Your task to perform on an android device: I want to hear the song that I have recorded, so play the song audio for me at 1.25X speed on the Easy Voice Recorder app.
Image 0: 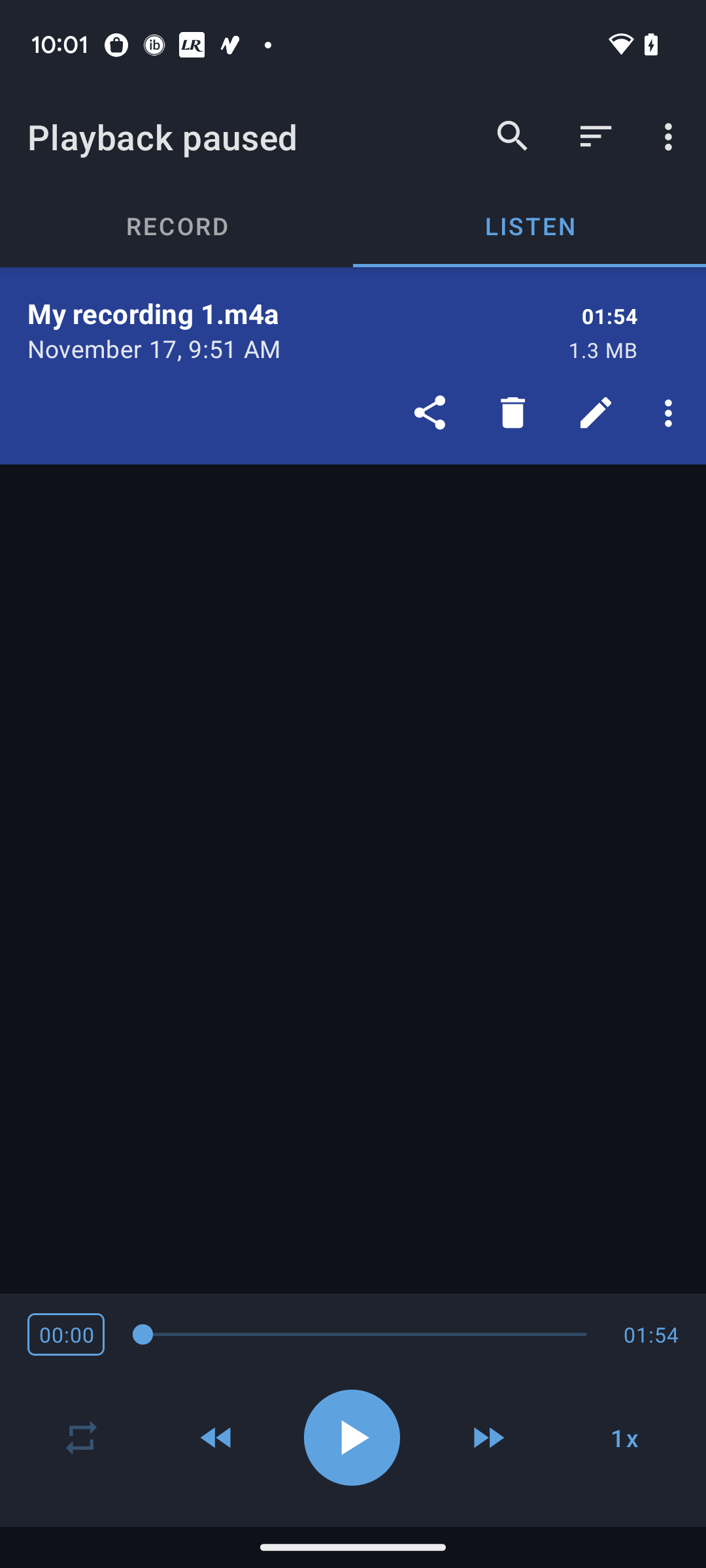
Click on the speed icon at the bottom right corner of the screen.
Step 0: click (624, 1437)
Image 1: 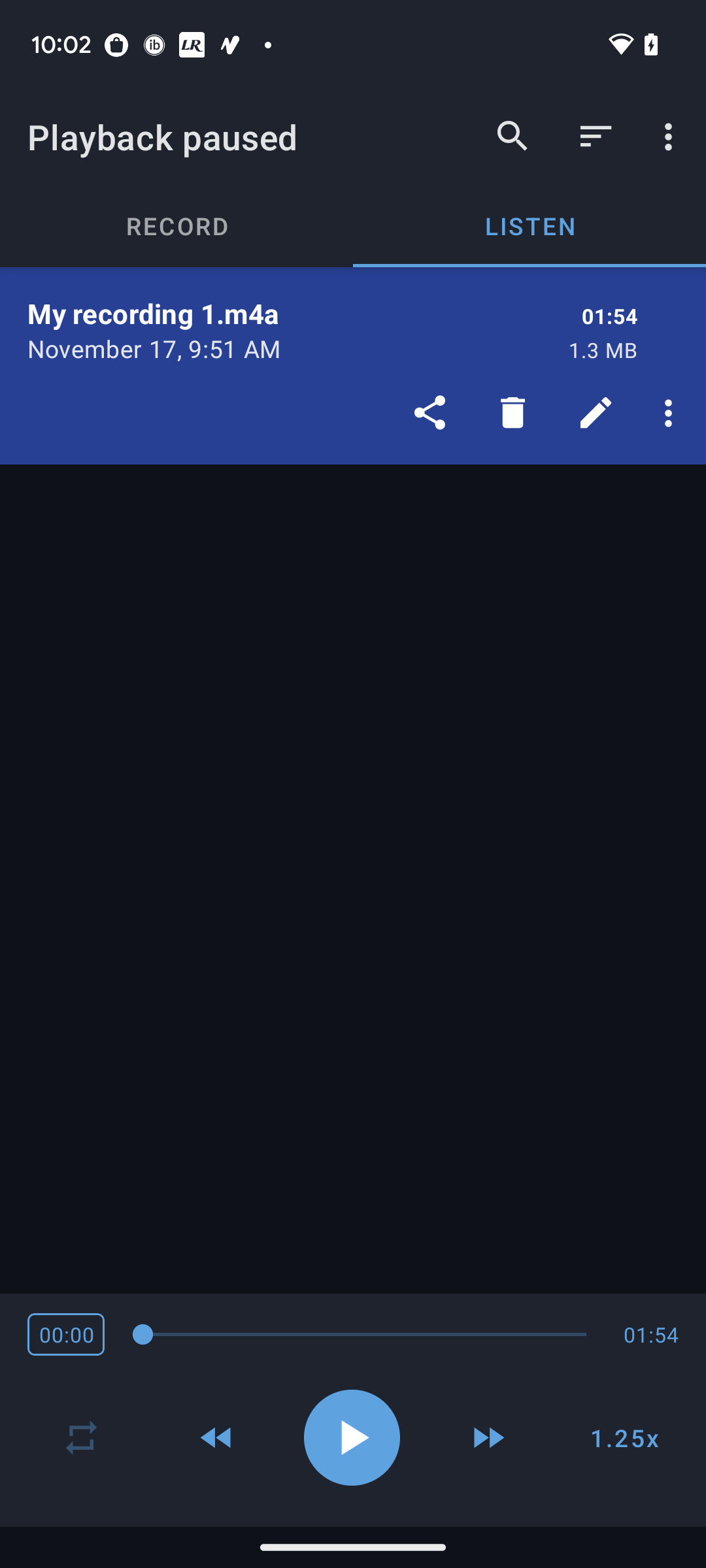
Click on the "Play" Icon.
Step 1: click (352, 1437)